Your task to perform on an android device: I would like to compare the 1M to 3M GBP to EUR exchange rates.
Image 0: 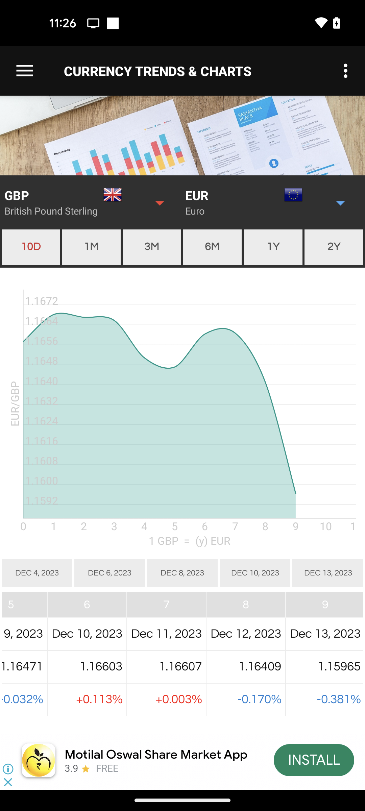
Tap on the 1M option above the chart
Step 0: click (91, 247)
Image 1: 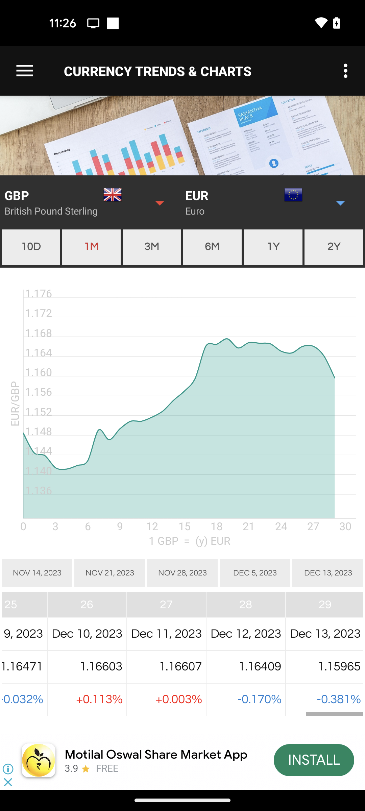
Tap on the 3M option above the chart
Step 1: click (152, 247)